Your task to perform on an android device: View the details of the fight for me that will depart at 10:15 PM on the 21st of October for me on the Kayak app.
Image 0: 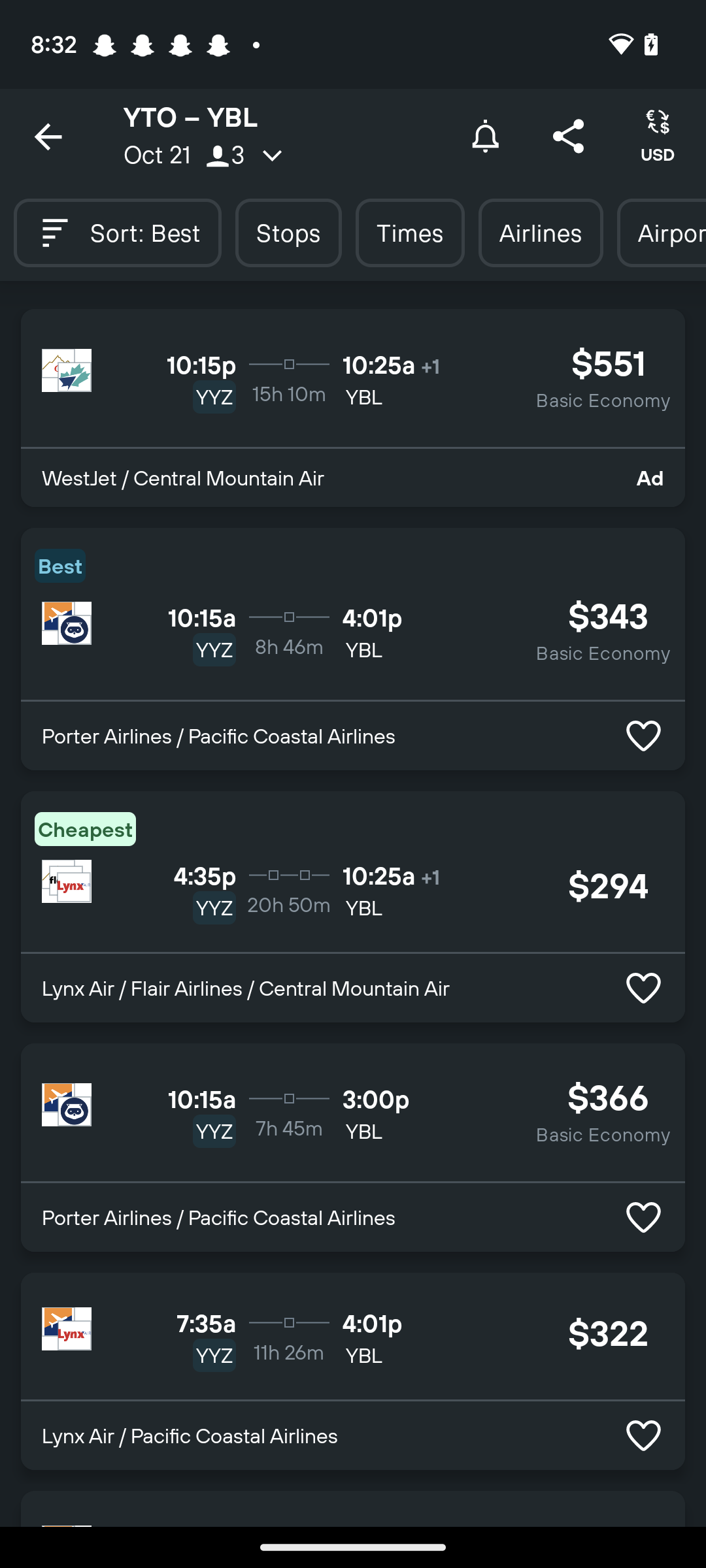
Click on the first flight.
Step 0: click (289, 364)